Your task to perform on an android device: View the details of Queen Elizabeth Park in Vancouver to get travel tips before visiting.
Image 0: 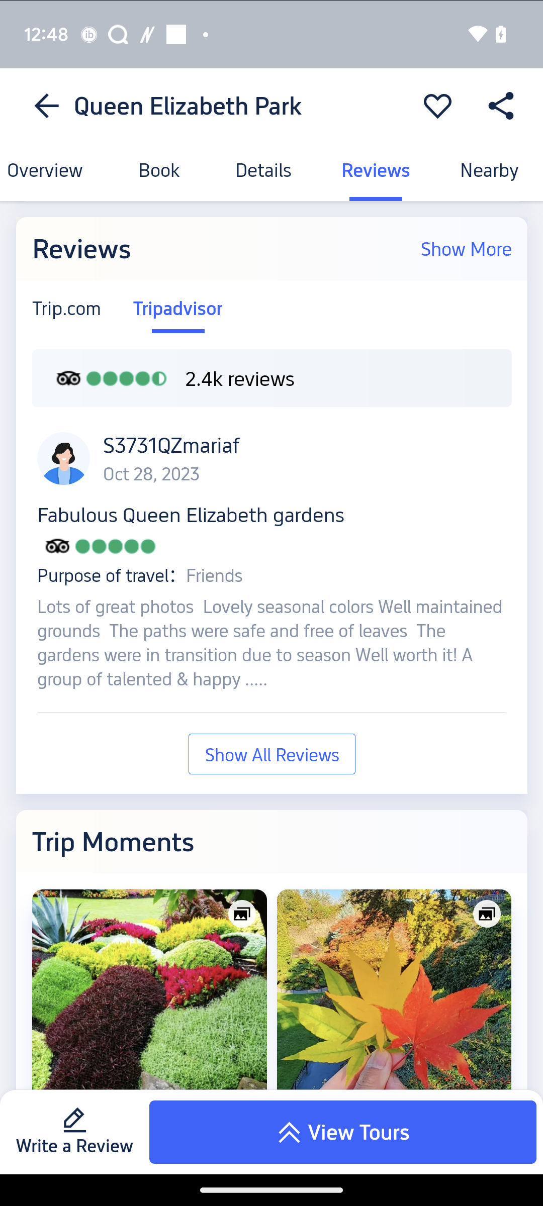
Click on the tab "Details".
Step 0: click (263, 170)